Your task to perform on an android device: I needed formal pants for my office, so browse for "black formal pants for women" on the  Shopsy app.
Image 0: 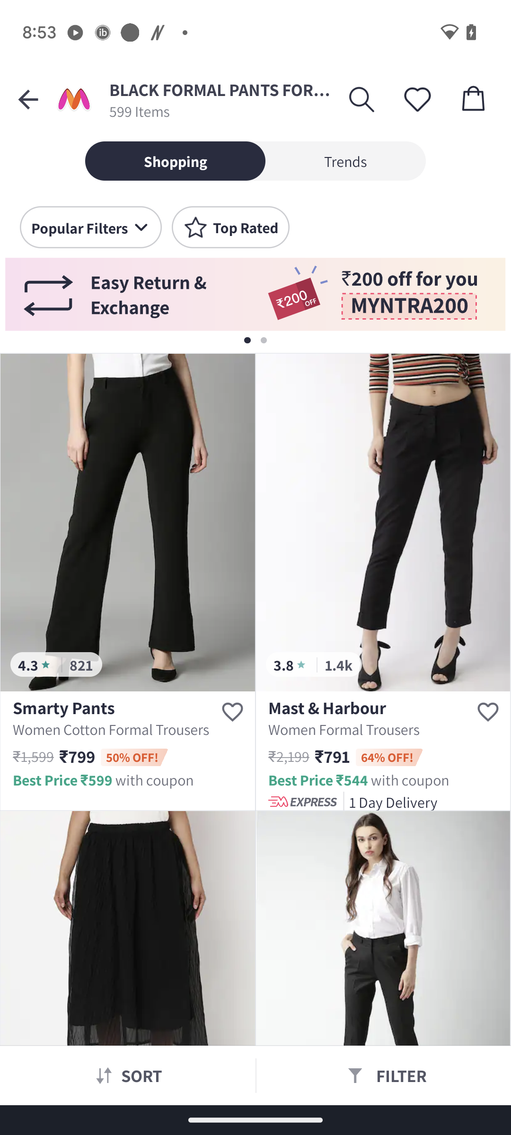
Open the shopsy app.
Step 0: open app "Shopsy"
Image 1: 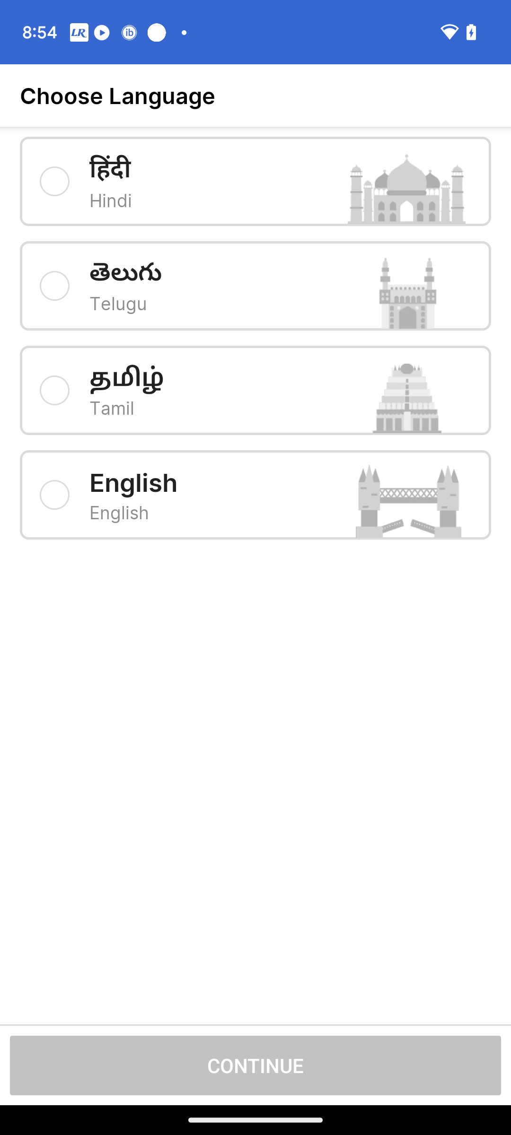
Open the shopsy app.
Step 1: wait
Image 2: 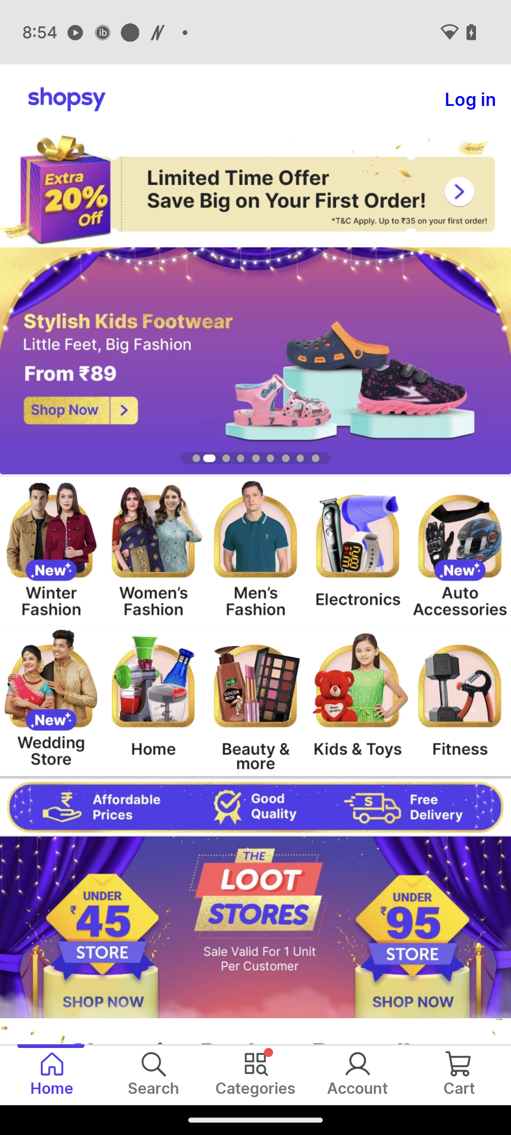
Click on the search Icon at the bottom..
Step 2: click (152, 1061)
Image 3: 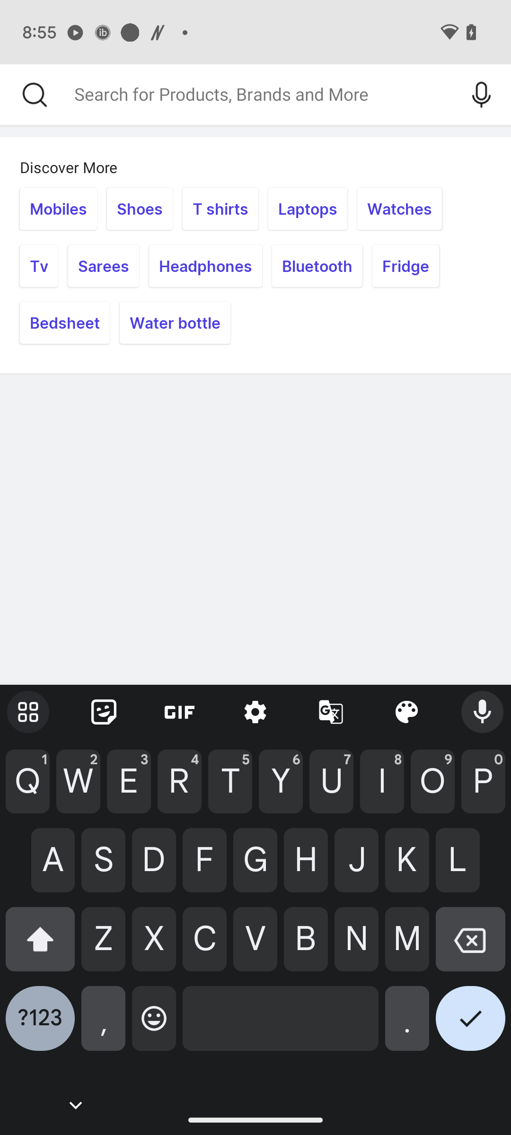
Type "black formal pants for women" in the search box.
Step 3: type "black formal pants for women"
Image 4: 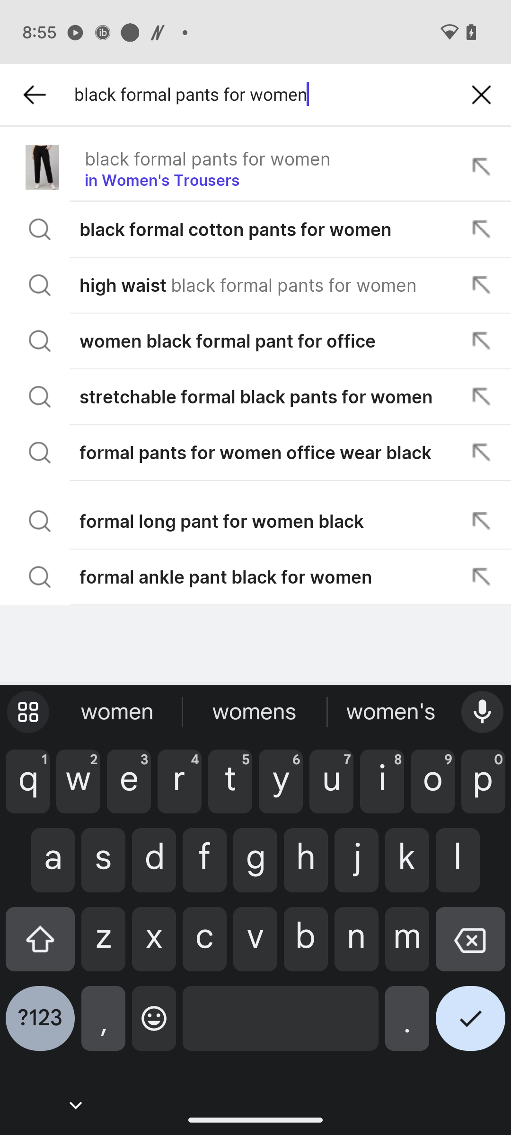
Click on the right click icon at the bottom right corner of the keyboard
Step 4: click (470, 1026)
Image 5: 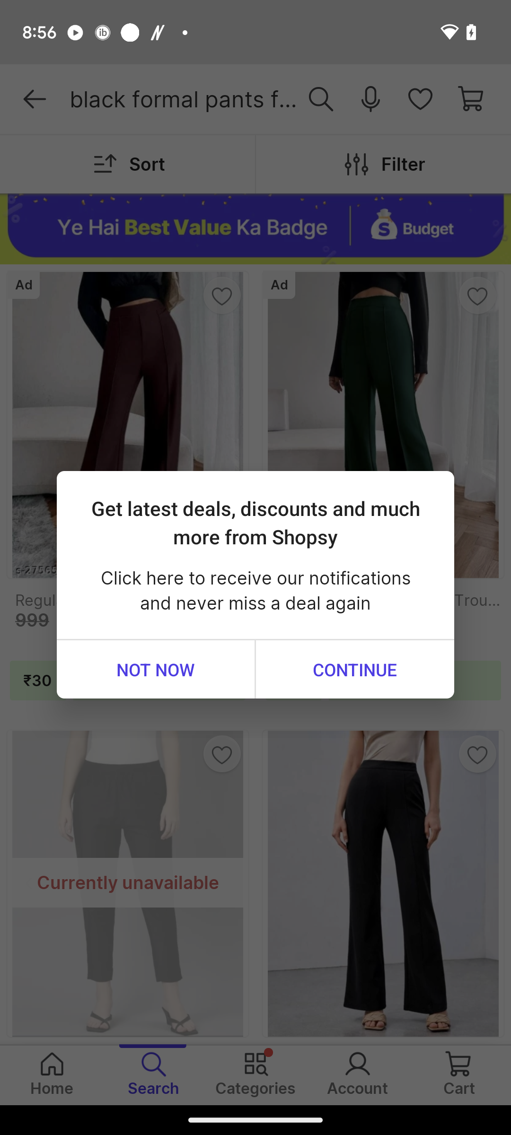
Click on the right click icon at the bottom right corner of the keyboard
Step 5: wait